Your task to perform on an android device: If I lose connection to the internet, I want to make the Random_Audit_sample.pdf file accessible offline in Google Drive so that I can readily access it.
Image 0: 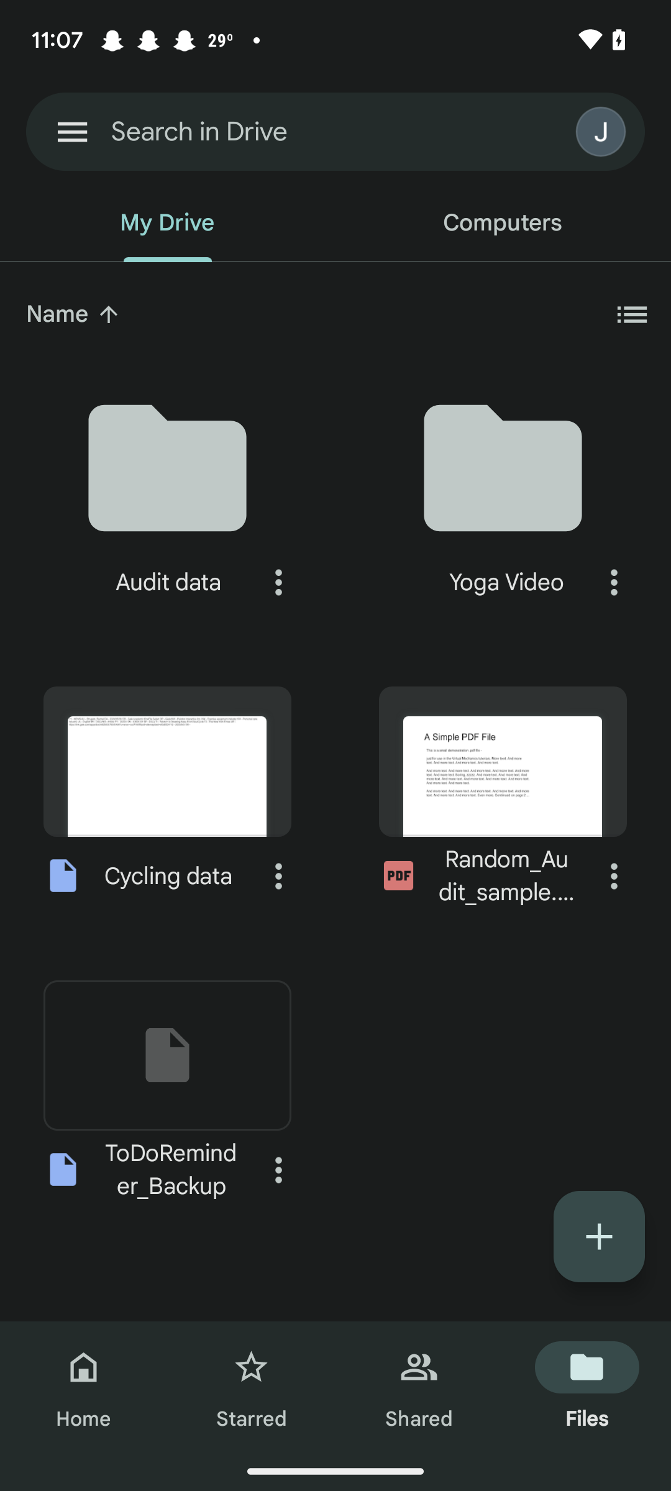
Click on the three dots next to the Random_Audit_sample.pdf file
Step 0: click (614, 875)
Image 1: 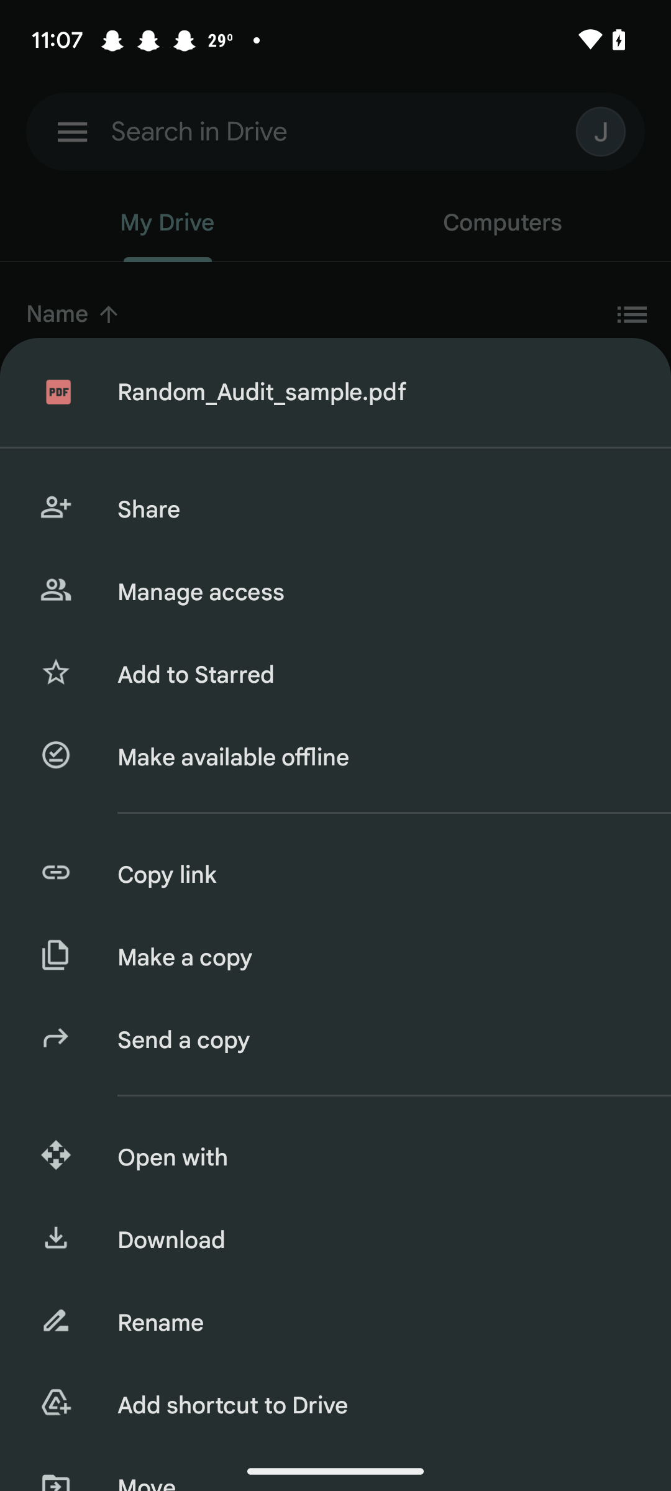
Click on the make available offline option
Step 1: click (374, 757)